Your task to perform on an android device: As a beginner I would prefer to do a light workout  that appears to be much easier to begin, Customize the workout plan by sending feedback to the coach in the Home Workout app 
Image 0: 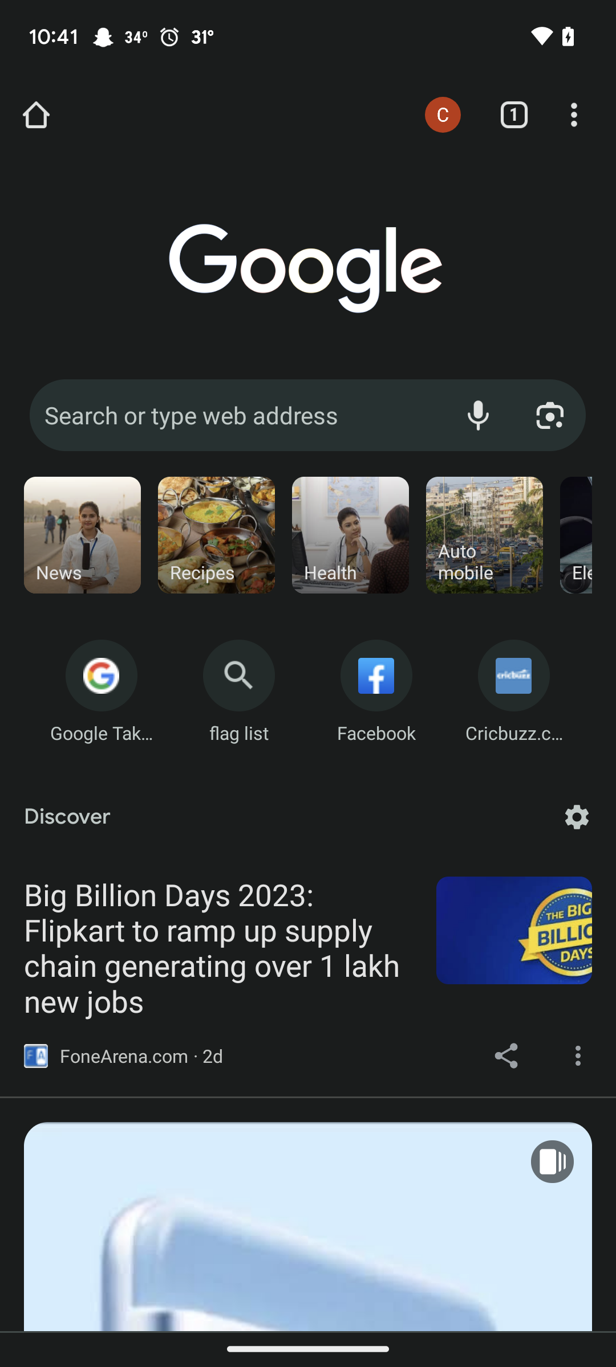
Open the home workout app
Step 0: open app "Home Workout"
Image 1: 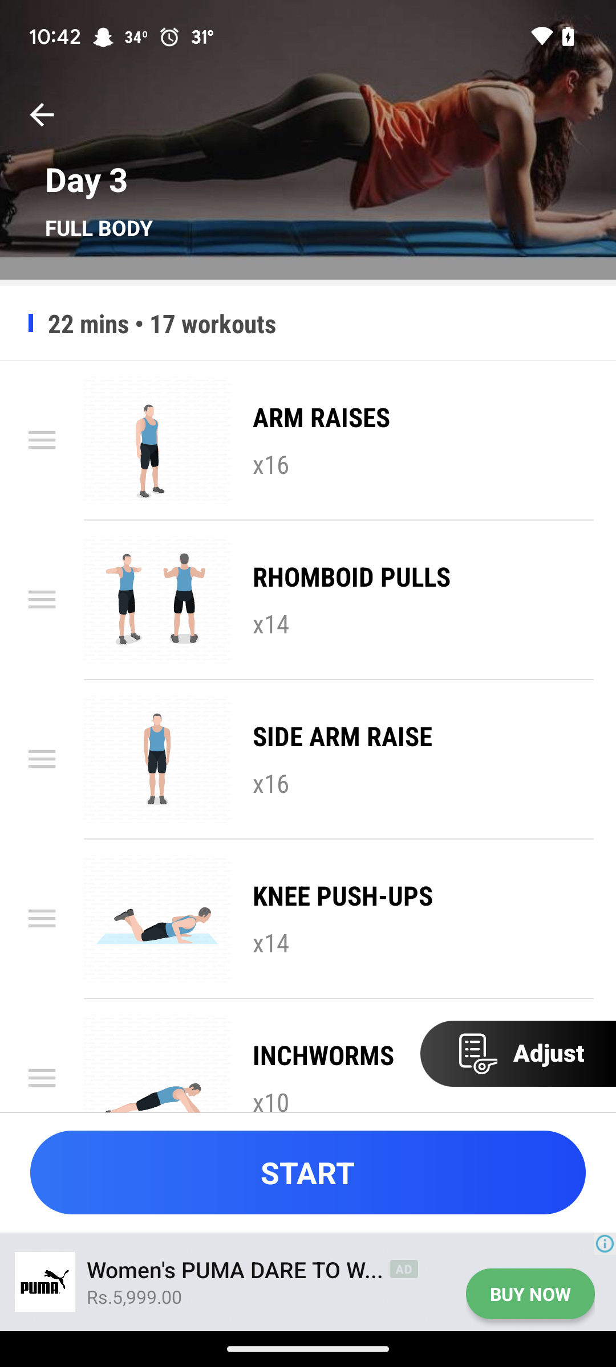
Click on the adjust button at the bottom right of the screen
Step 1: click (518, 1054)
Image 2: 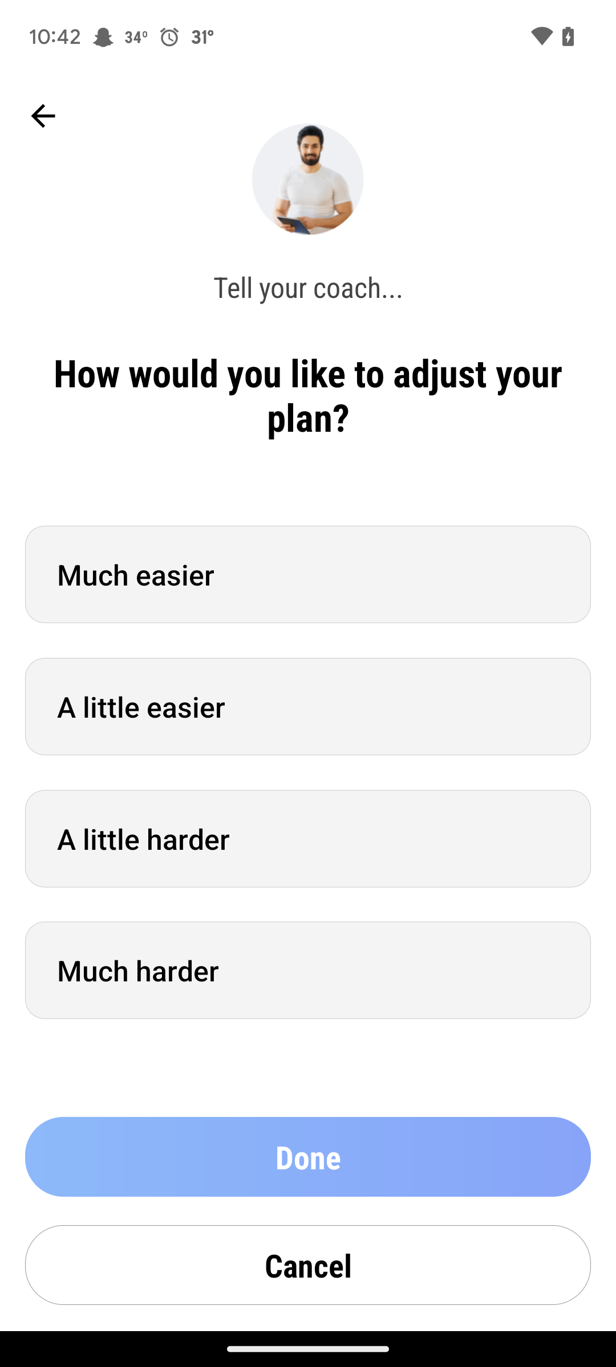
Click on the little easier option
Step 2: click (308, 706)
Image 3: 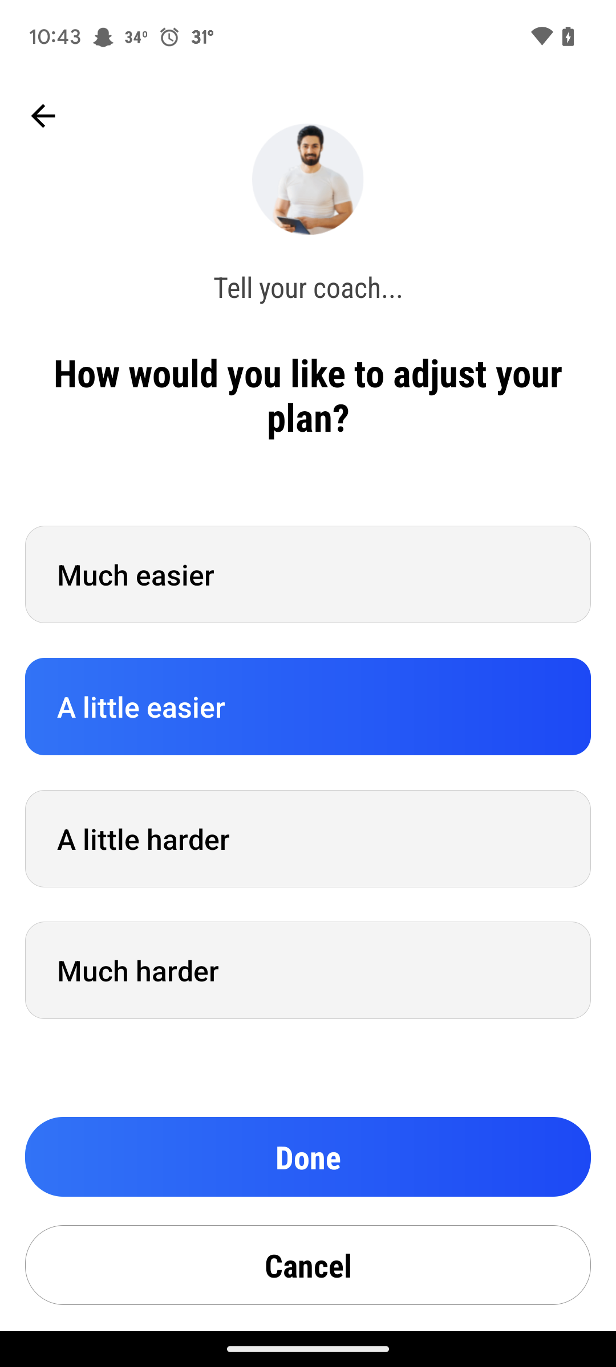
Click on the Done button
Step 3: click (308, 1157)
Image 4: 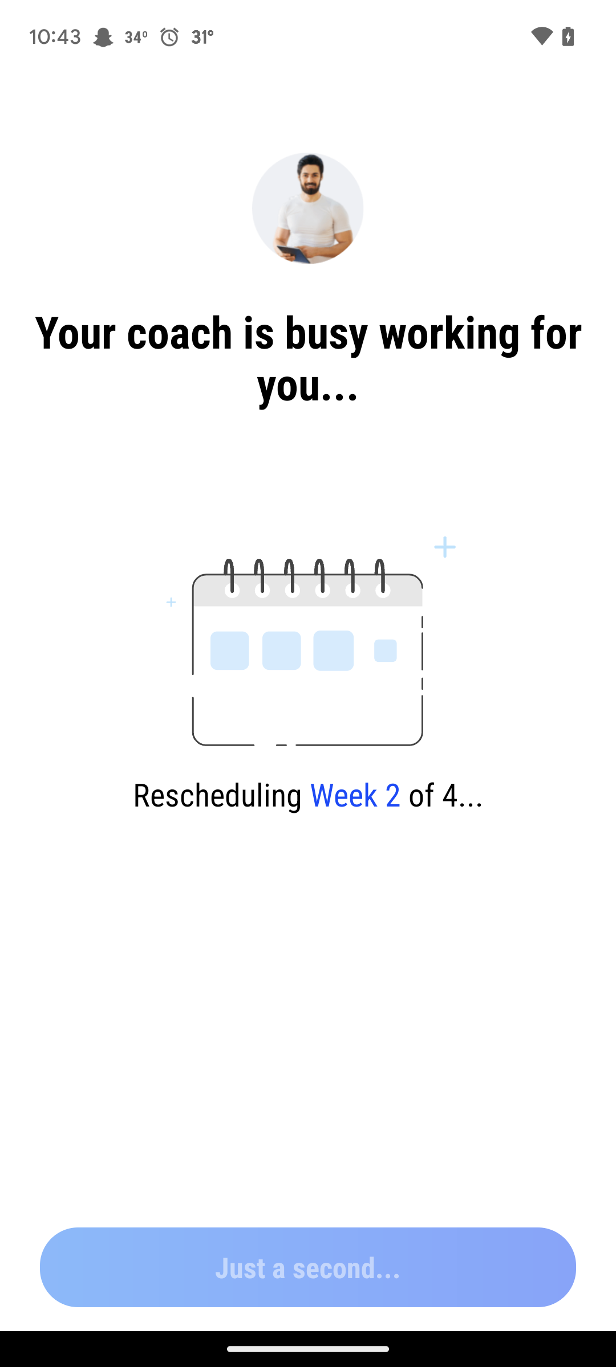
Click on the Done button
Step 4: wait